Your task to perform on an android device: I want to add Under Armour Men's Micro G Valsetz Zip Mid Tactical Boots to my watchlist, so add these shoes to my watchlist in the eBay app.
Image 0: 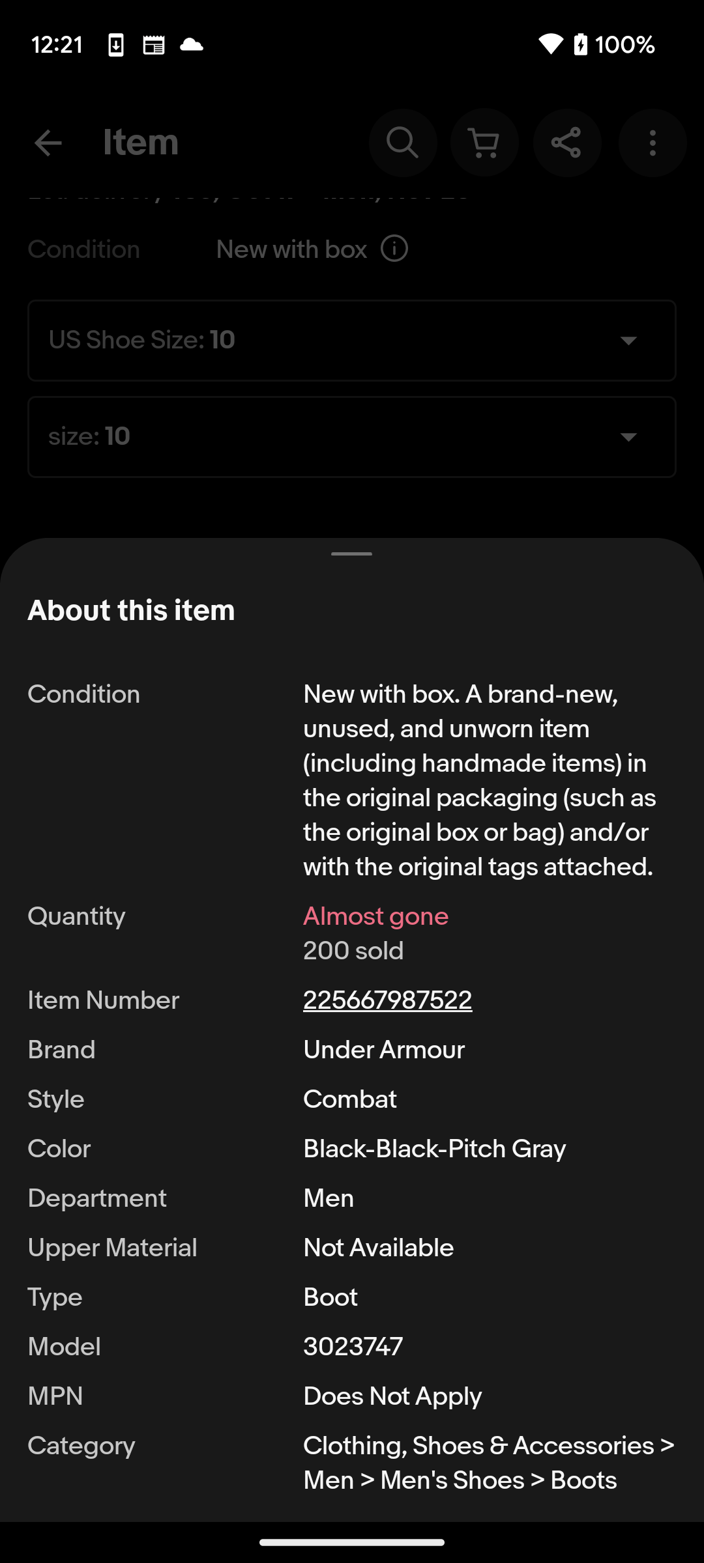
Go back to the previous page
Step 0: press back button
Image 1: 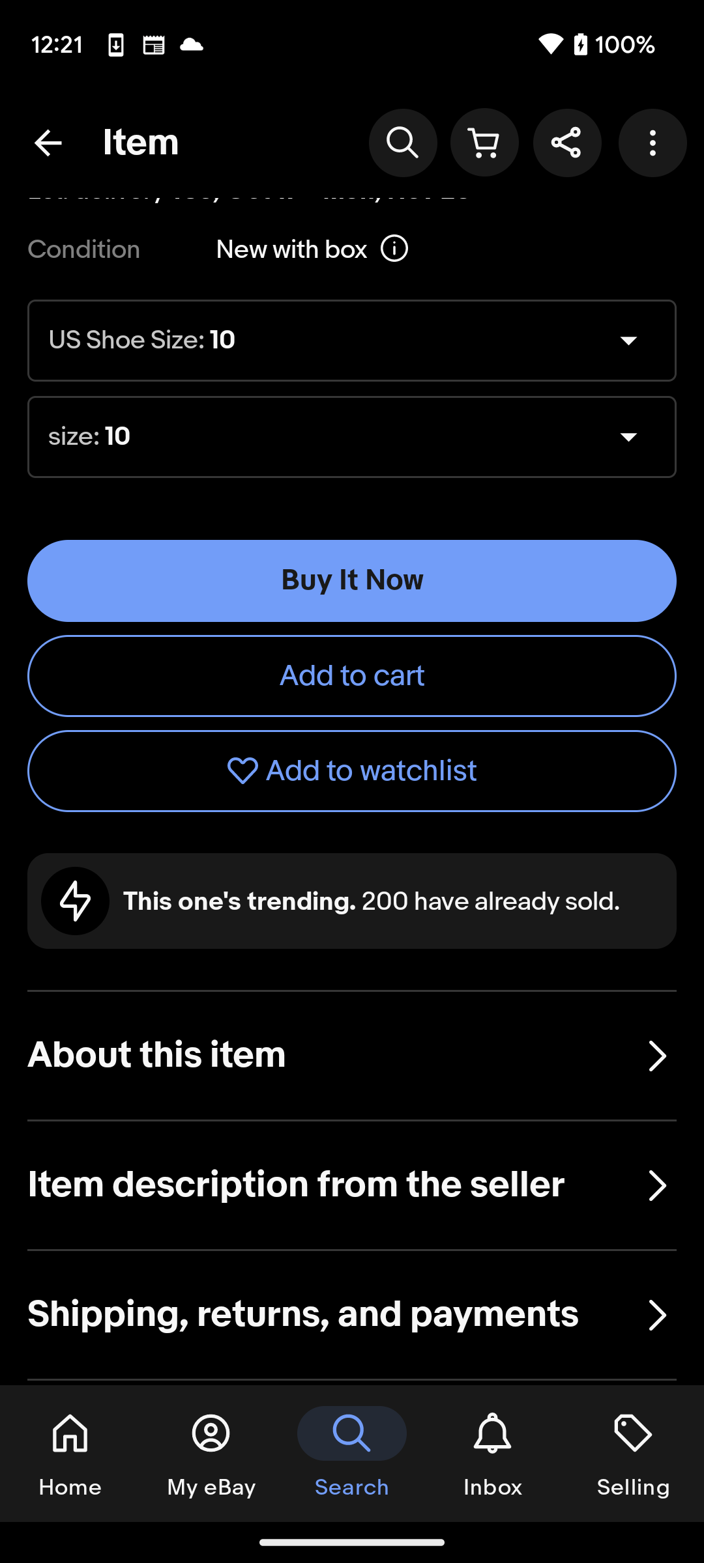
Click on the Add to watchlist option to add these boots to my watchlist
Step 1: click (352, 771)